Your task to perform on an android device: I want to go to Manage your Google Drive storage in the Google Drive app so I can see how much storage is being utilised and when my storage will run out.
Image 1: 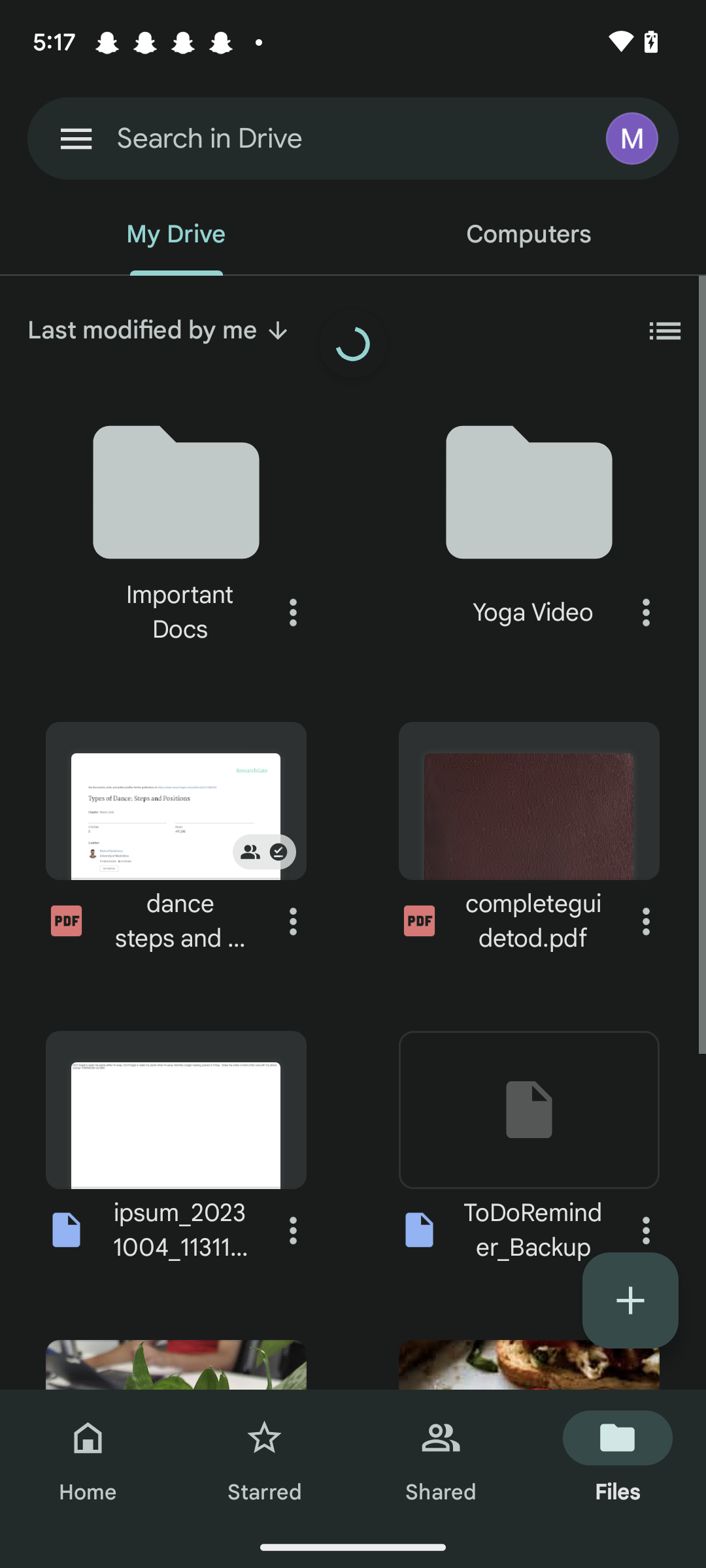
Click on the menu icon at the top left corner of the screen
Step 1: click (76, 139)
Image 2: 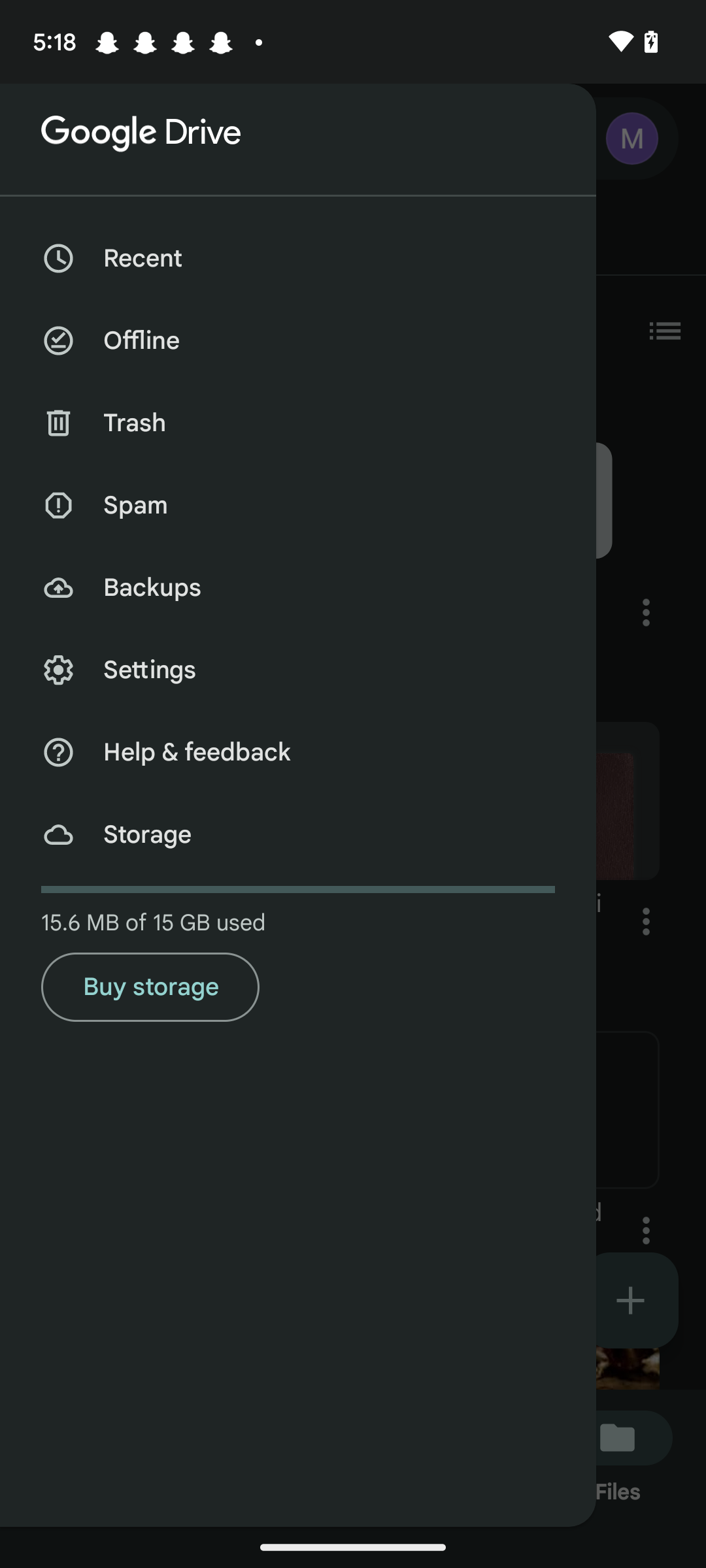
Click on the storage option
Step 2: click (298, 835)
Image 3: 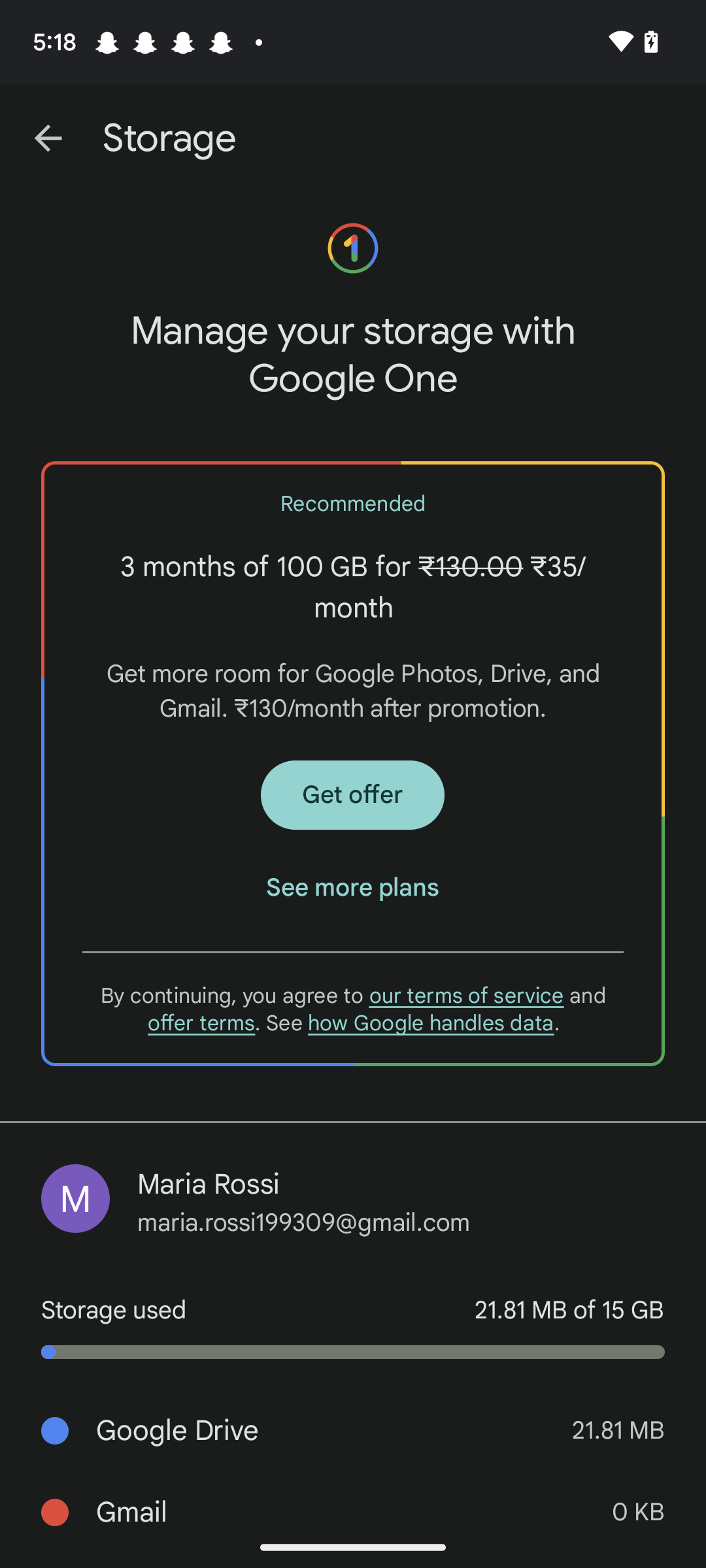
Swipe up the screen
Step 3: scroll down